Your task to perform on an android device: In the Spotify app Share the playlist Sad songs to dbwscratch.test.id4@gmail.com.
Image 0: 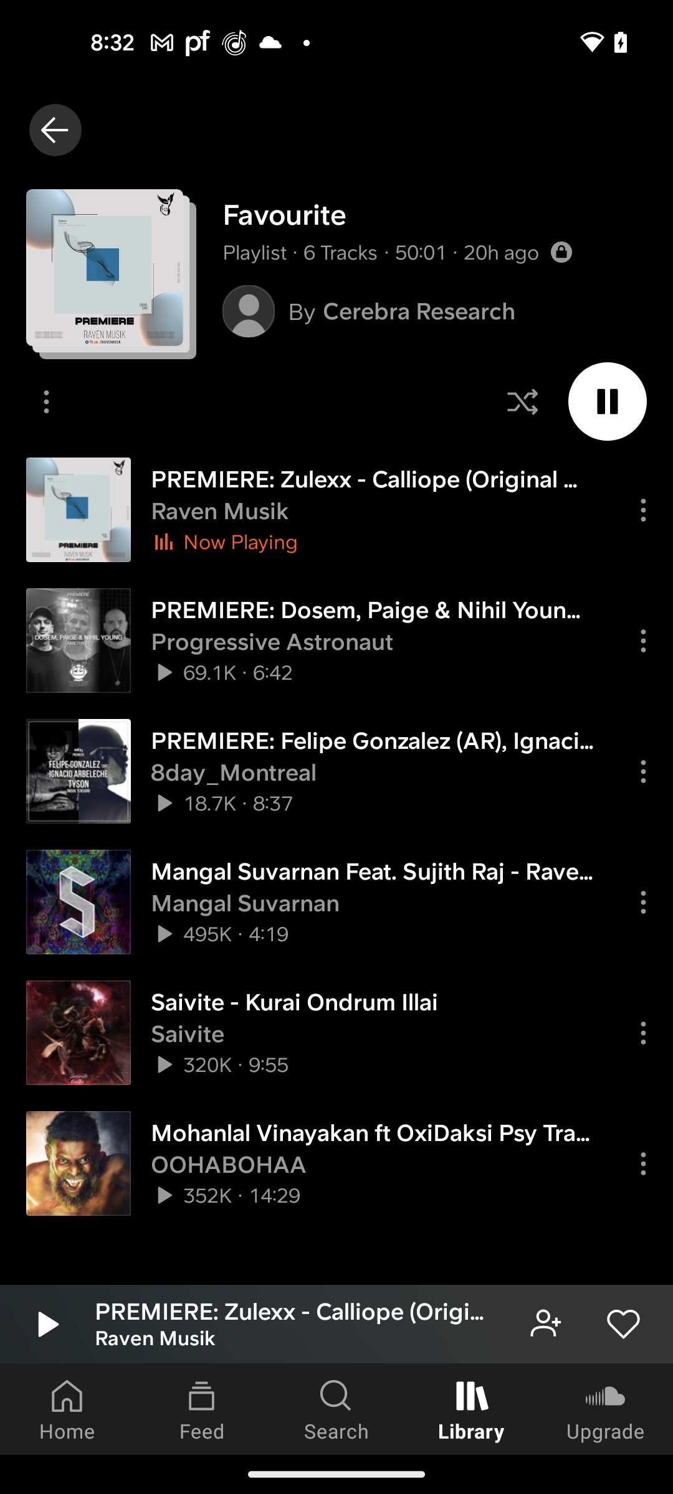
Open the Spotify app
Step 0: open app "Spotify"
Image 1: 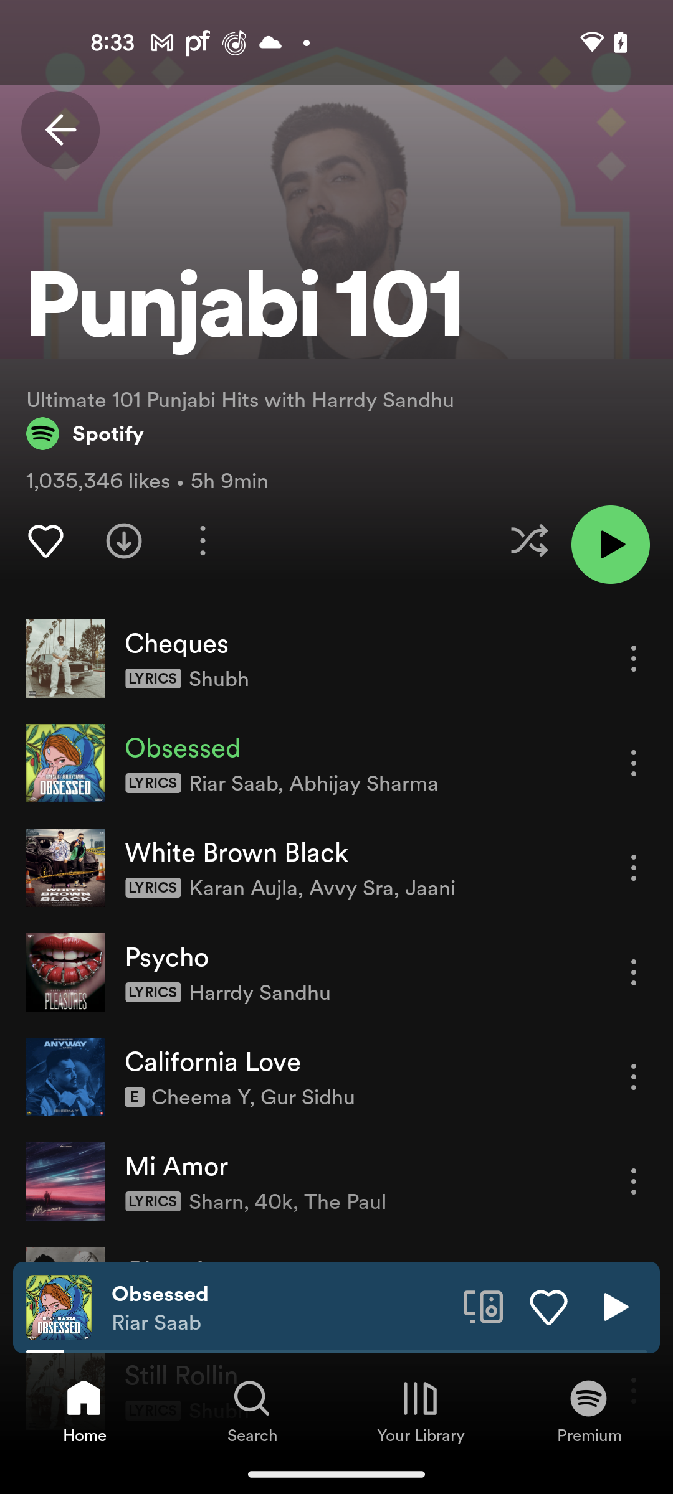
Go to the library section
Step 1: click (420, 1399)
Image 2: 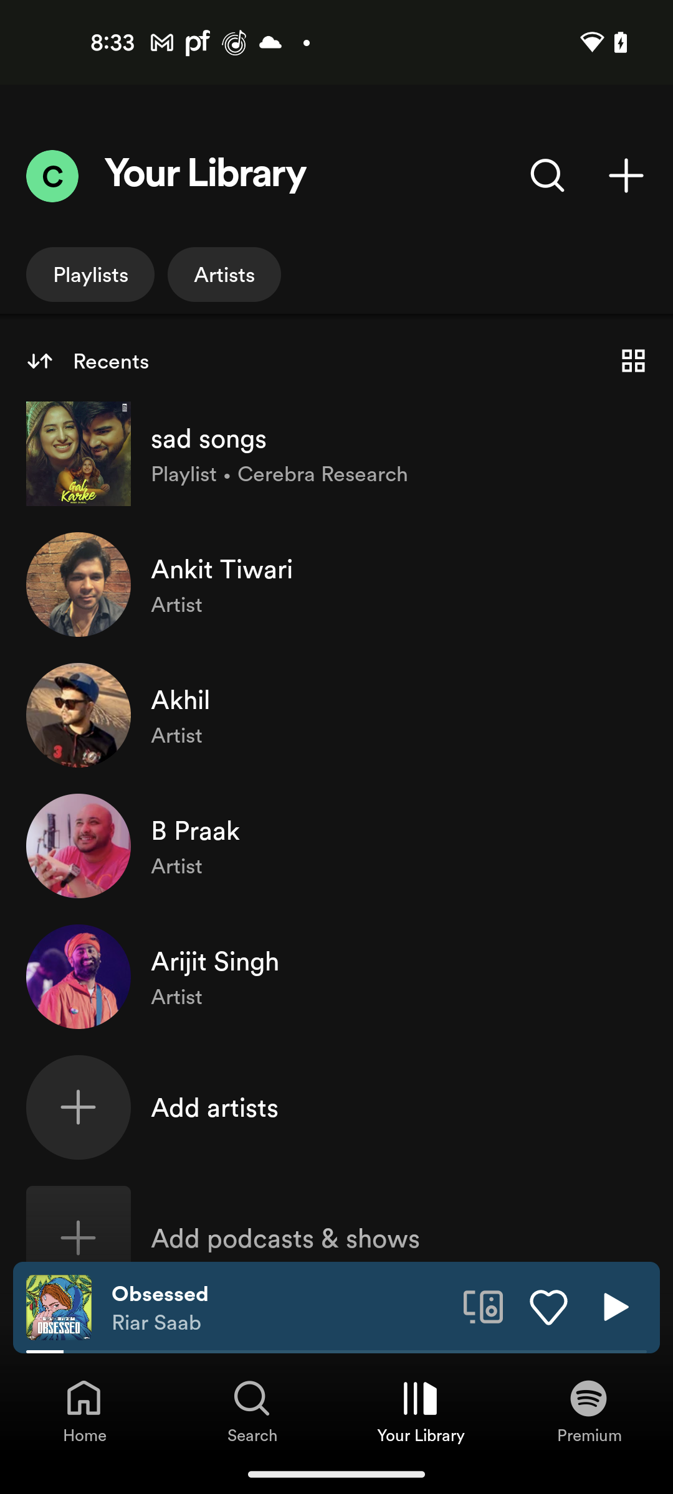
Open the playlist sad songs
Step 2: click (399, 438)
Image 3: 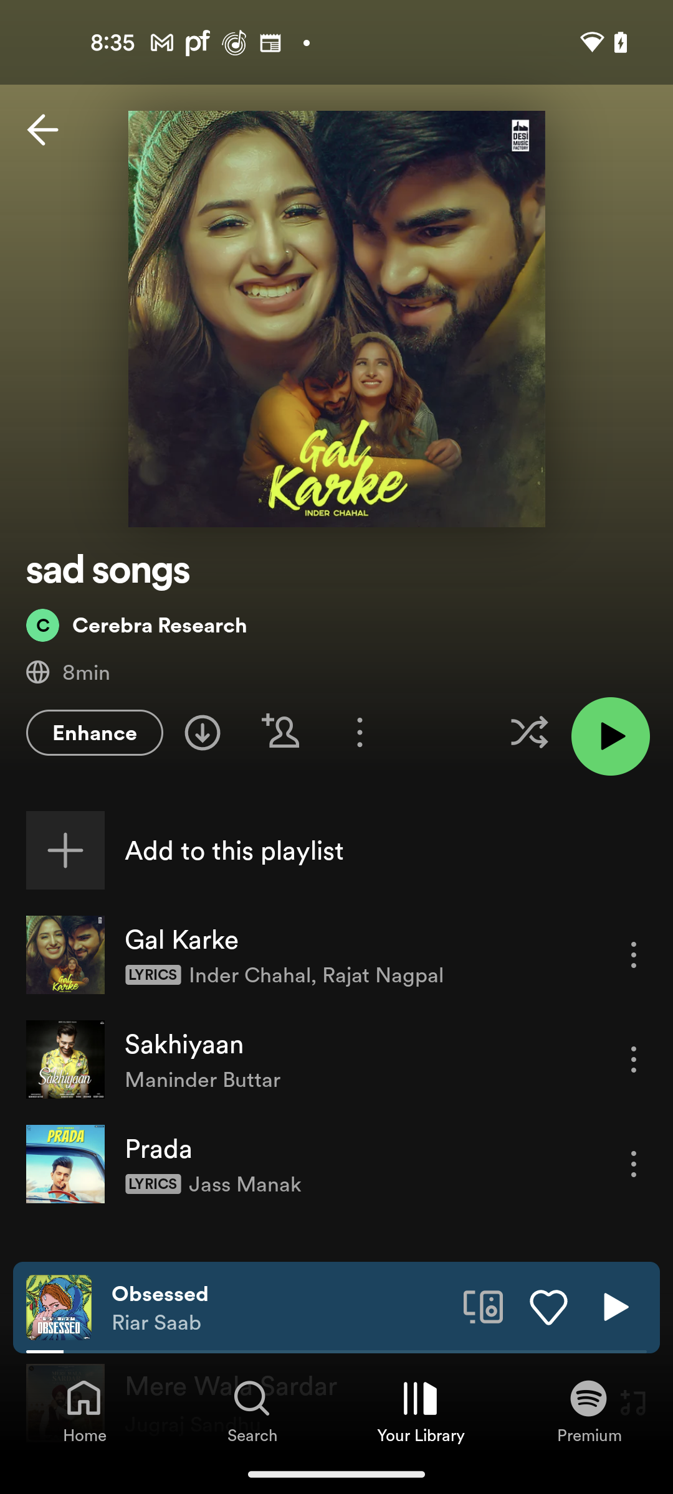
Click on the three dots more button
Step 3: click (360, 732)
Image 4: 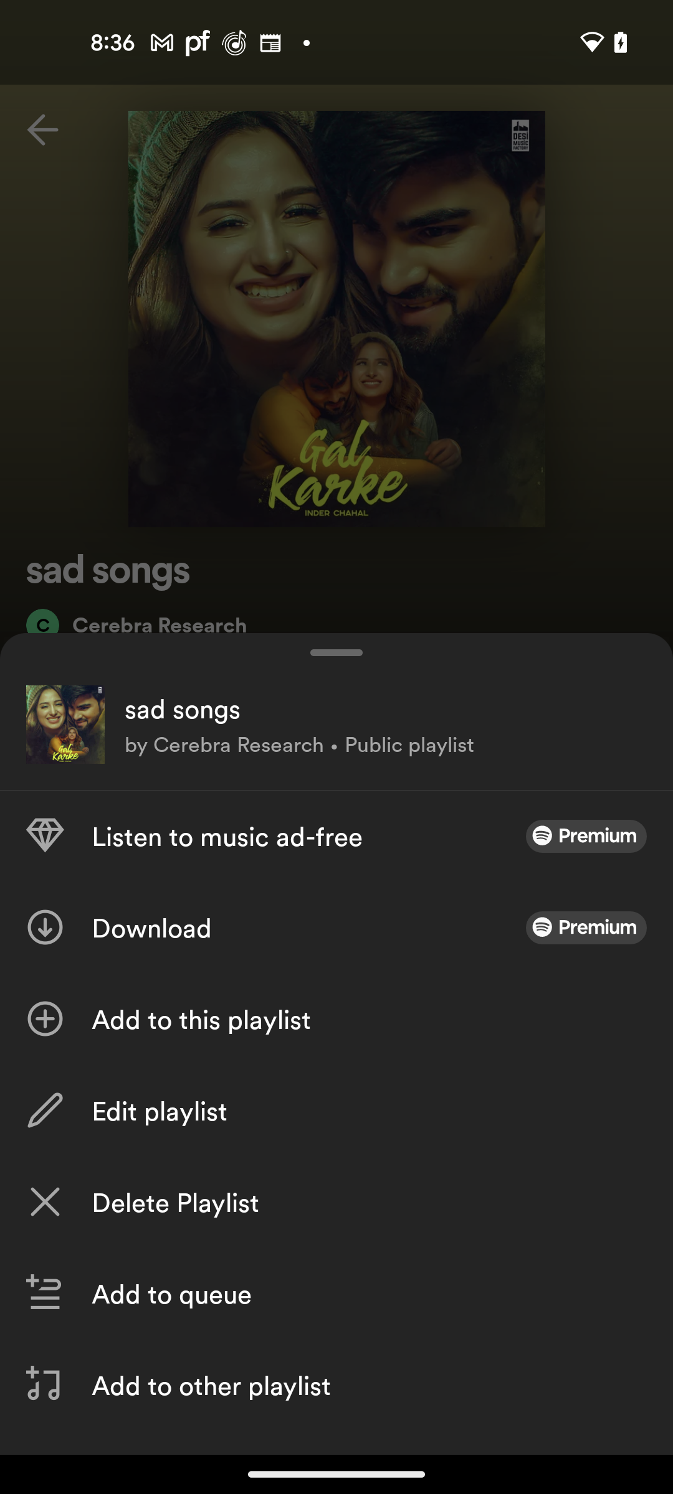
Scroll up for share option
Step 4: scroll down
Image 5: 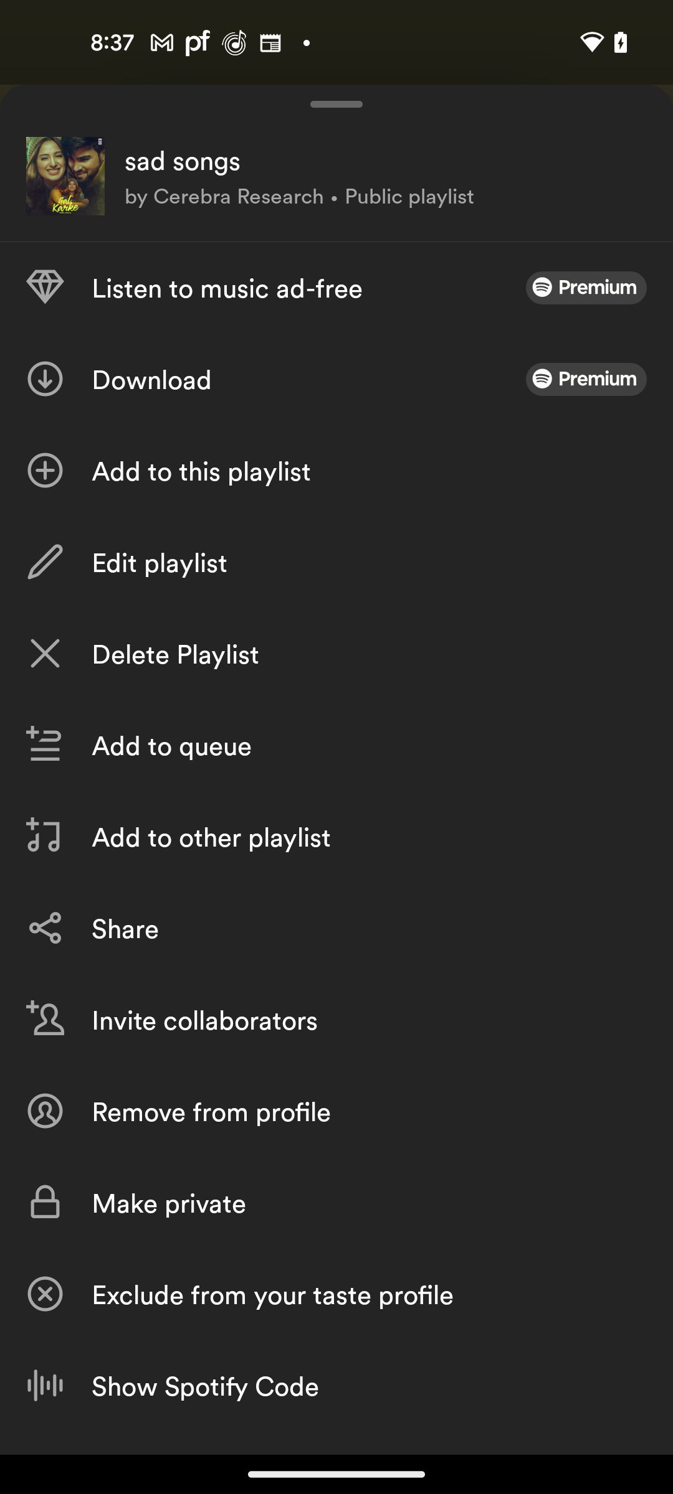
Click on the share button
Step 5: click (369, 929)
Image 6: 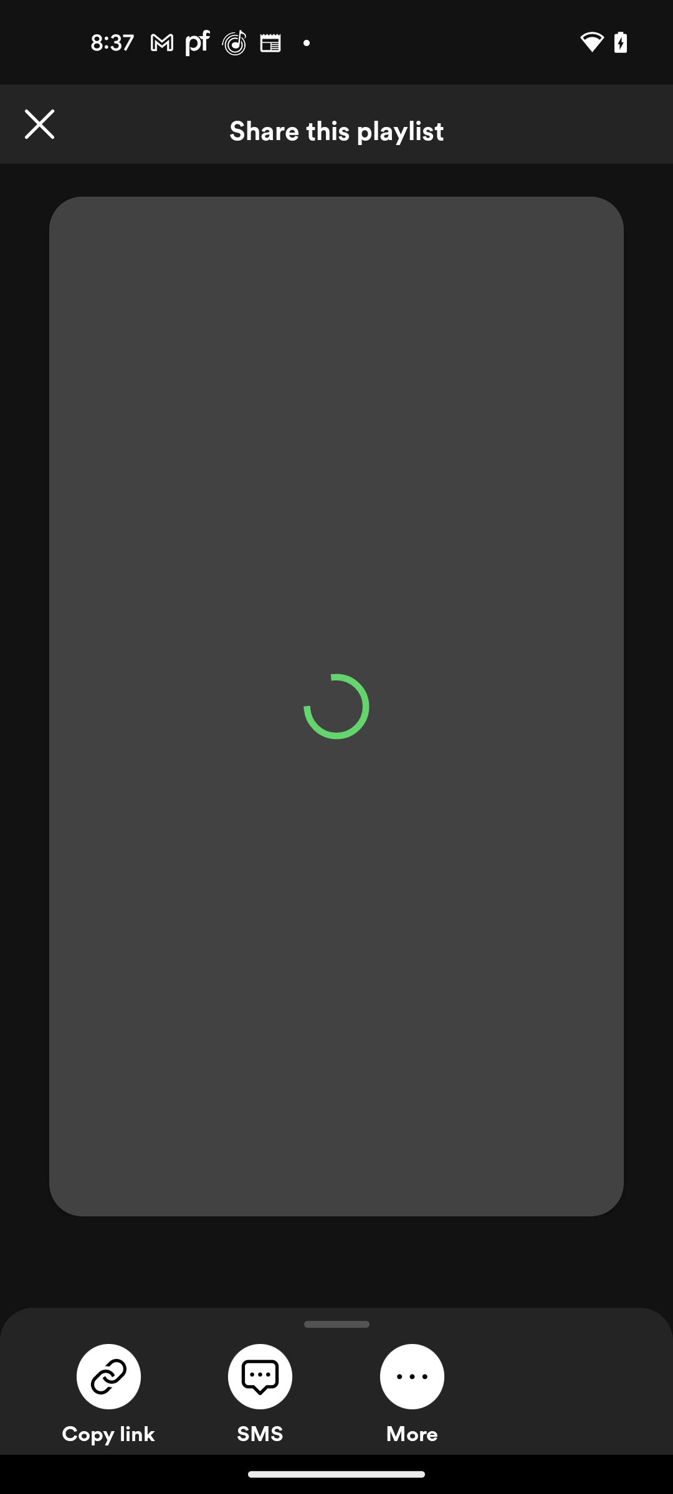
Click on the more button
Step 6: click (412, 1391)
Image 7: 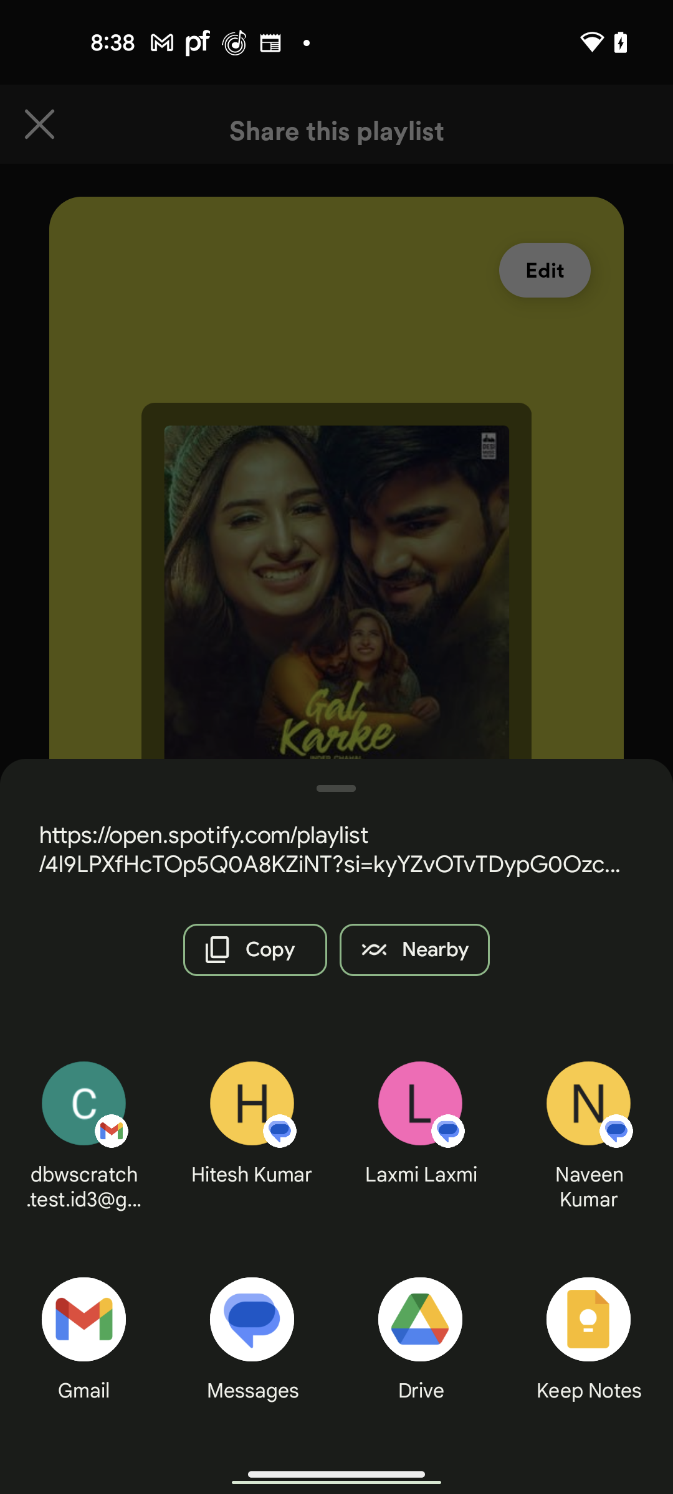
Choose Gmail for sharing the playlist
Step 7: click (68, 1325)
Image 8: 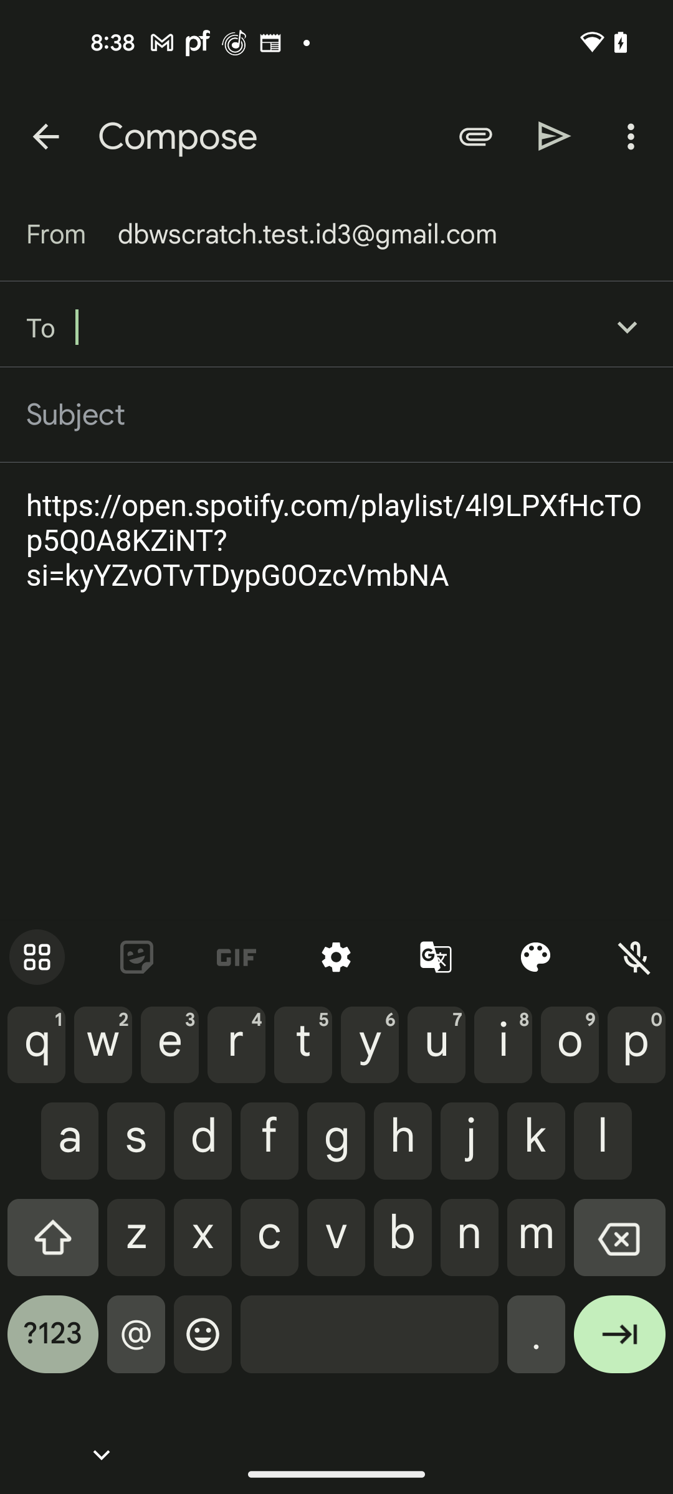
Enter the recipient mail id as dbwscratch.test.id4@gmail.com
Step 8: type "dbwscratch.test.id4@gmail.com"
Image 9: 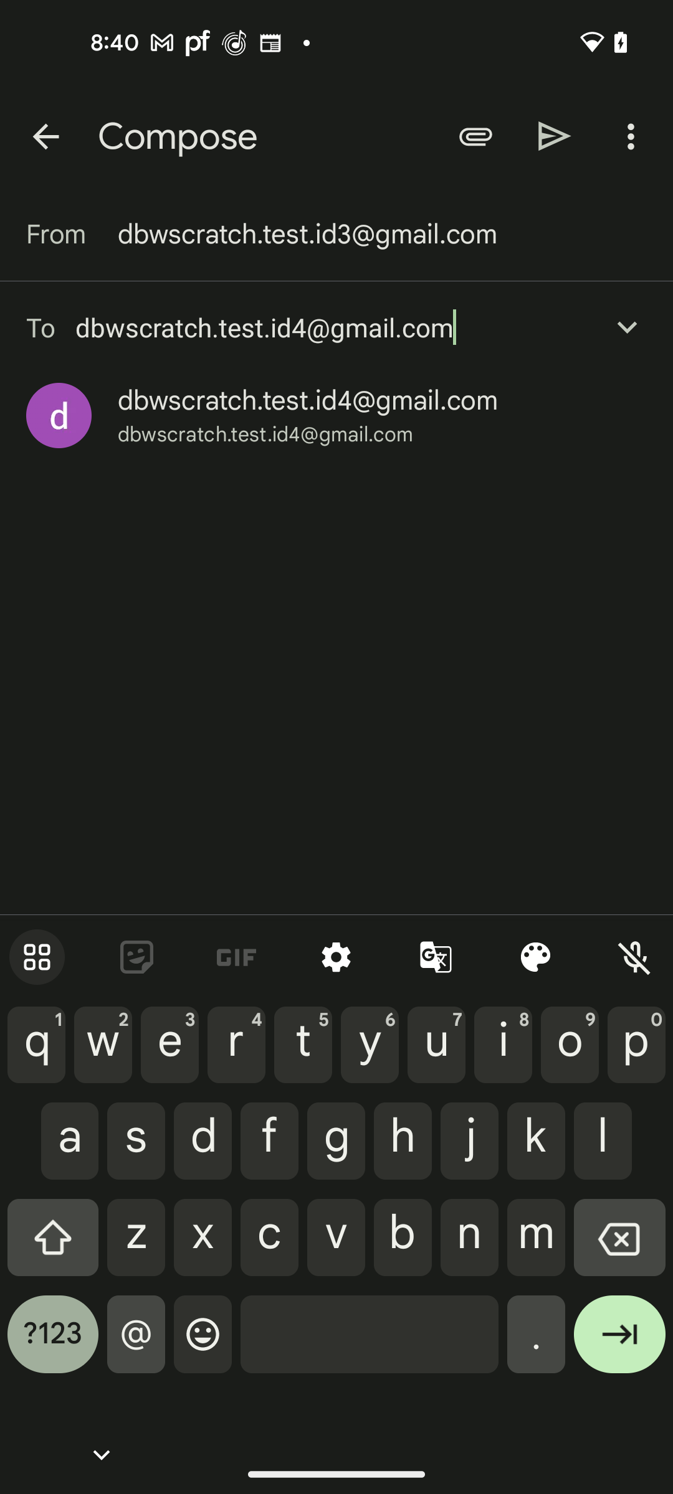
Choose the resulting mail id
Step 9: click (308, 400)